Your task to perform on an android device: I want to use a maps app to look up Torres because I'm getting ready to go on a trip this weekend.
Image 0: 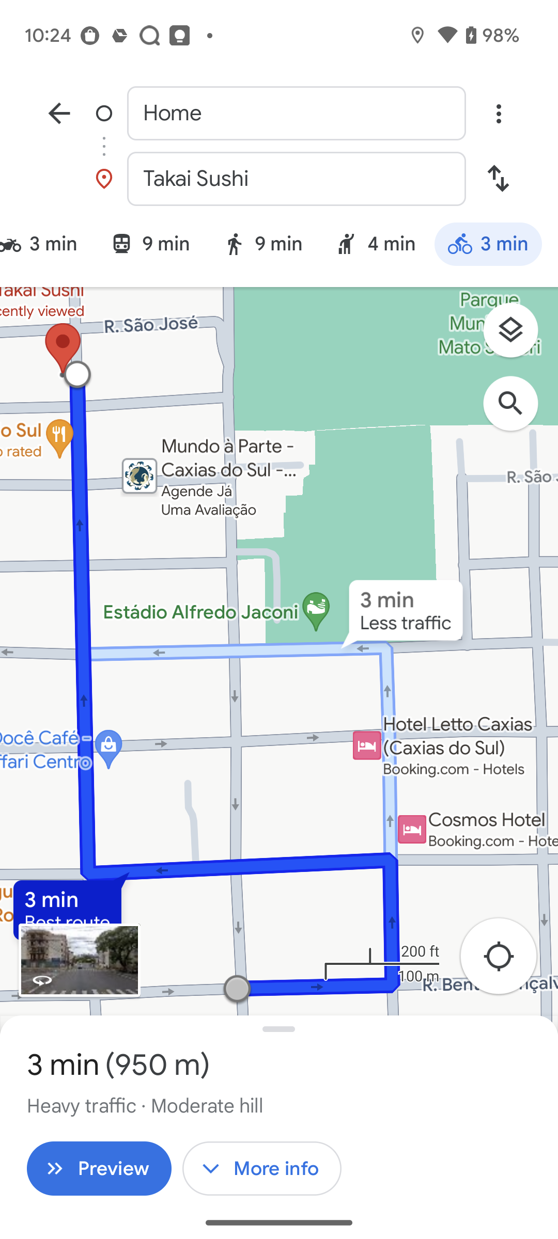
go back to the previous page
Step 0: press back button
Image 1: 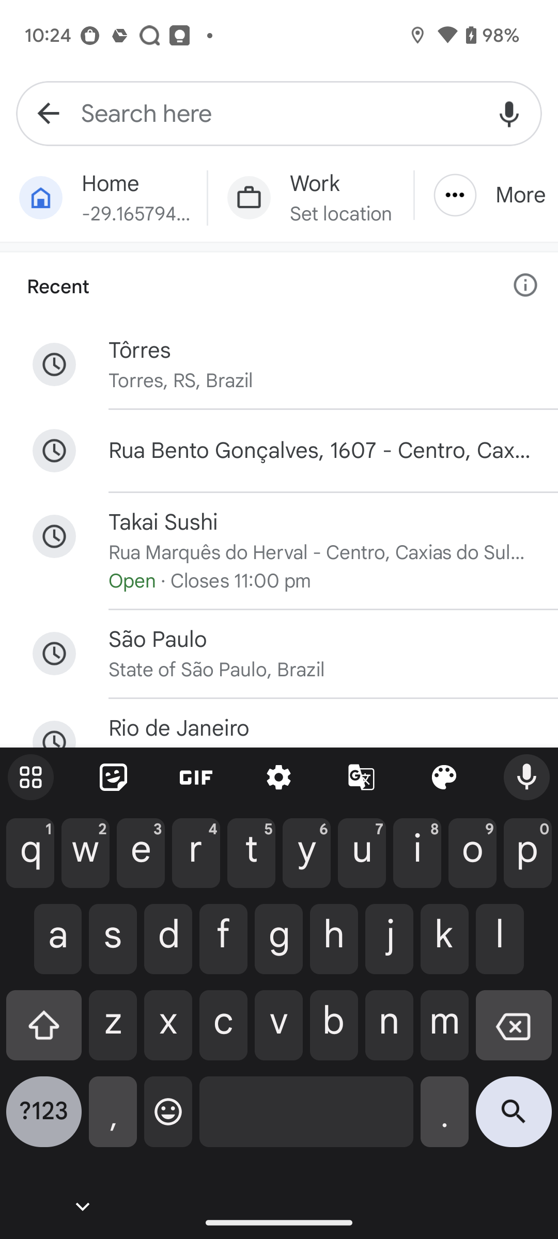
search for Torres in the search bar
Step 1: type "Torres"
Image 2: 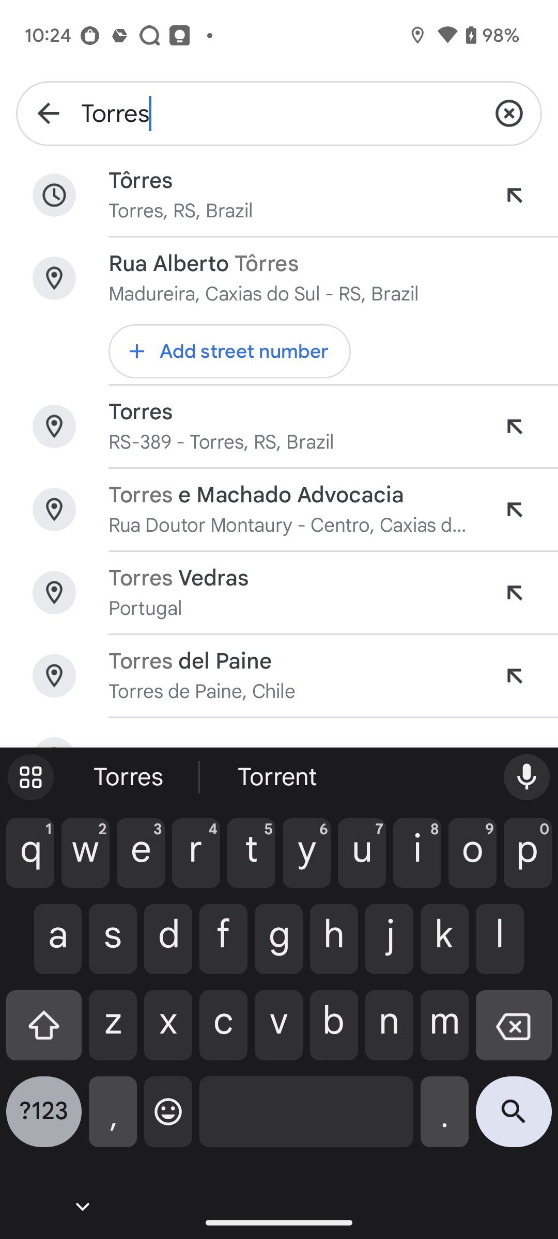
Click on the first search option
Step 2: click (181, 211)